Your task to perform on an android device: I need to replace the window hinges, therefore I want to compare the Electric Hammer 2400W Multifunction Rotary  to the market so I can decide which is the best option on the DHgate app.
Image 0: 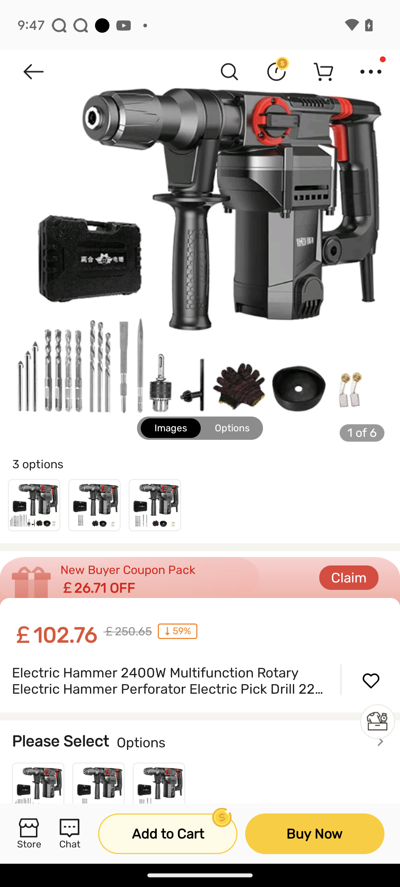
Swipe up to view other Electric Hammer
Step 0: scroll down
Image 1: 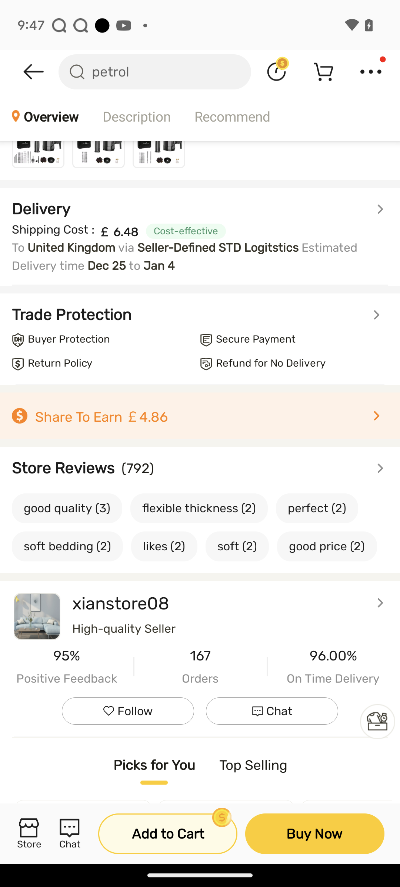
Swipe up to view other Electric Hammer
Step 1: scroll down
Image 2: 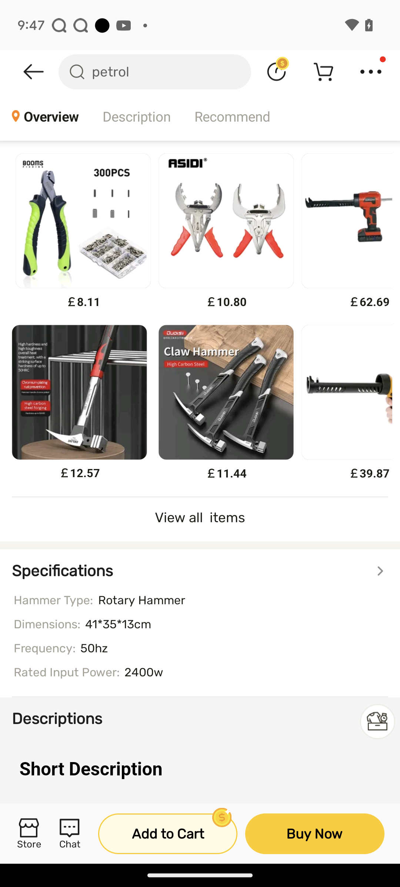
Swipe up to view other Electric Hammer
Step 2: scroll down
Image 3: 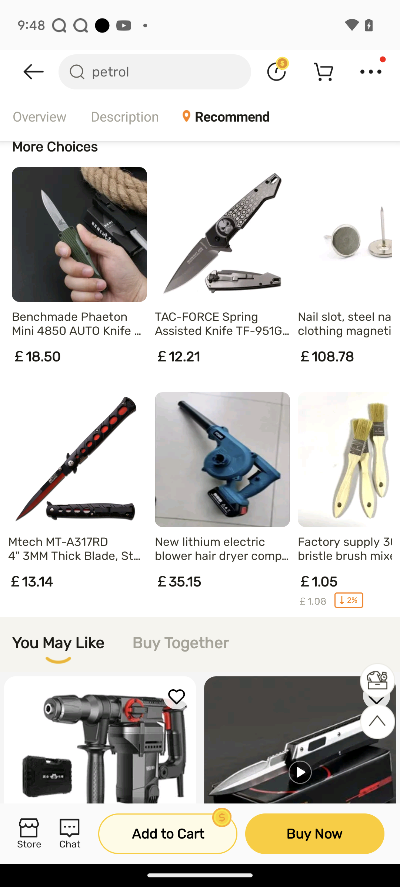
Swipe up to view other Electric Hammer
Step 3: wait